Your task to perform on an android device:  want to use the Clevnote app to update my grocery list and add broccoli to it.
Image 0: 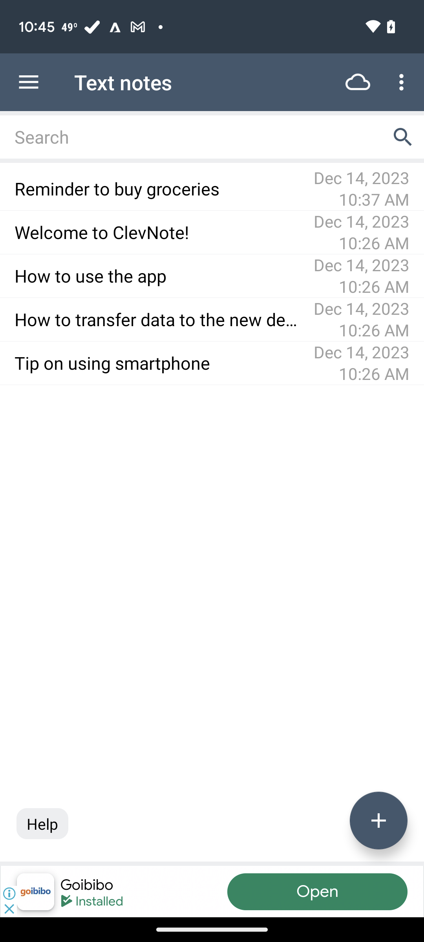
Click on reminder to buy groceries
Step 0: click (157, 188)
Image 1: 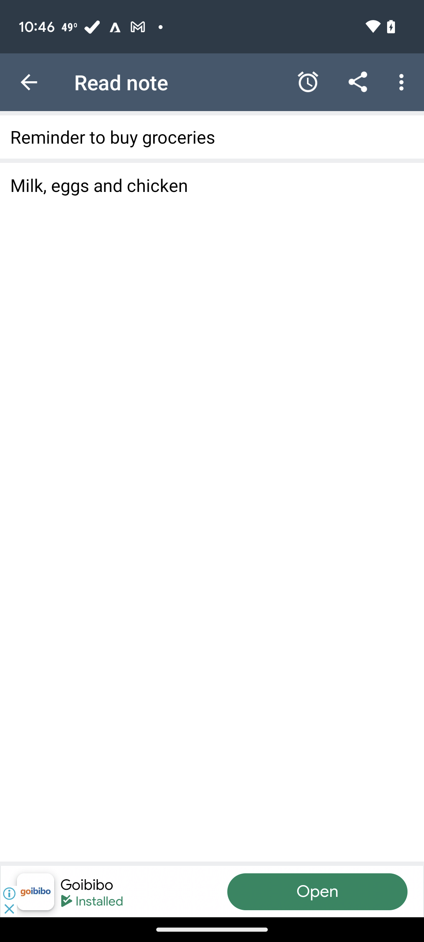
Click on reminder to buy groceries
Step 1: click (212, 185)
Image 2: 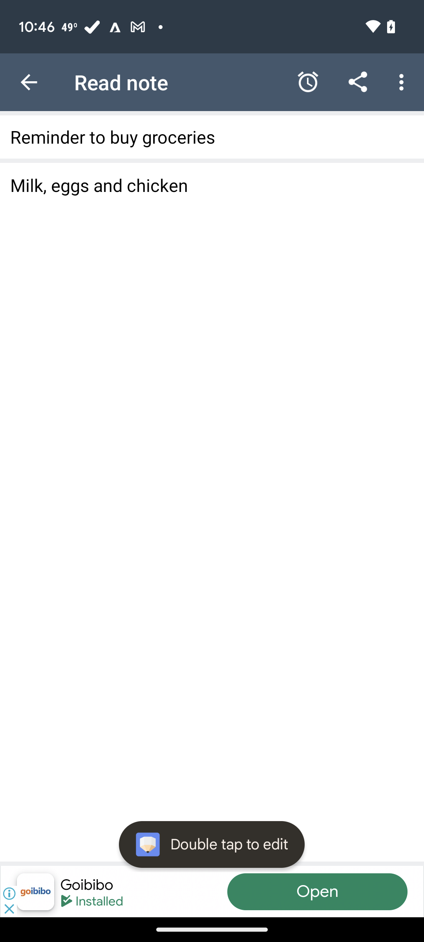
Click on reminder to buy groceries
Step 2: click (212, 185)
Image 3: 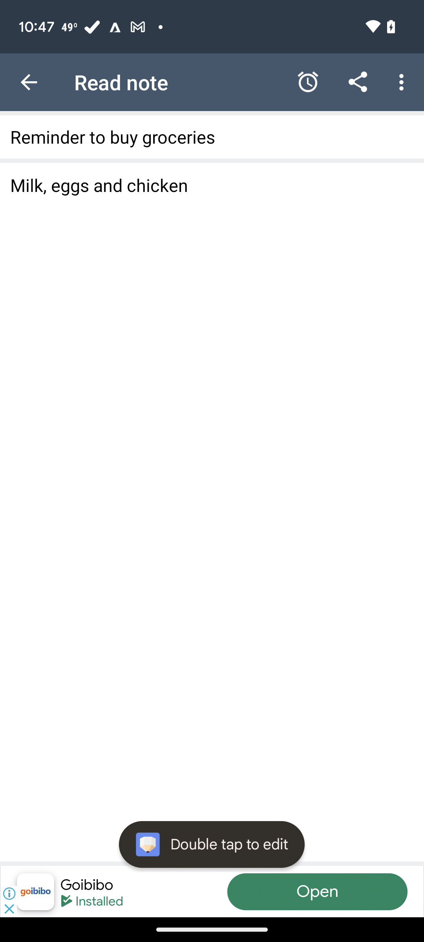
Click on reminder to buy groceries
Step 3: click (403, 82)
Image 4: 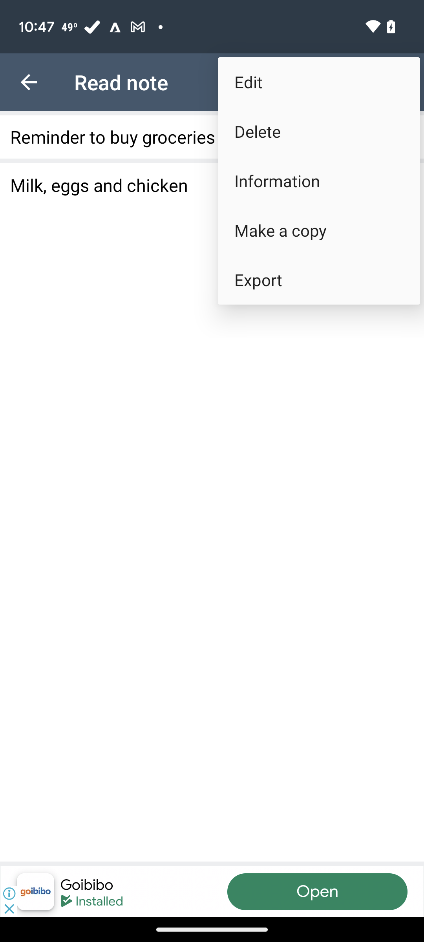
Click on edit
Step 4: click (319, 82)
Image 5: 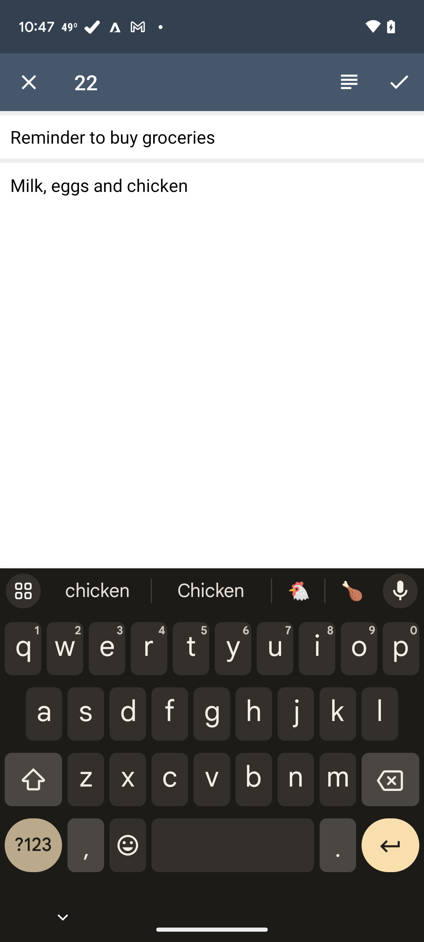
Add broccoli to the list
Step 5: type "Milk, eggs, chicken and broccoli"
Image 6: 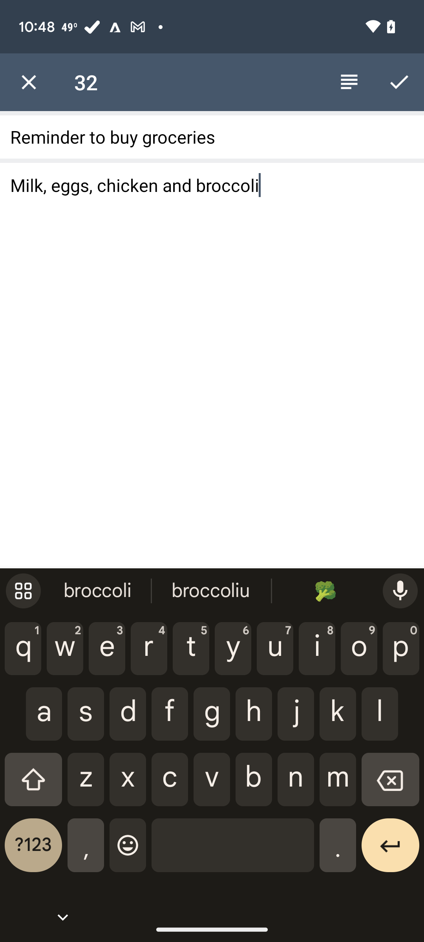
Click on the correct option
Step 6: click (399, 82)